Your task to perform on an android device: I need to replace the window hinges, so I want to search for a screwdriver on the Mega Hardware app.
Image 0: 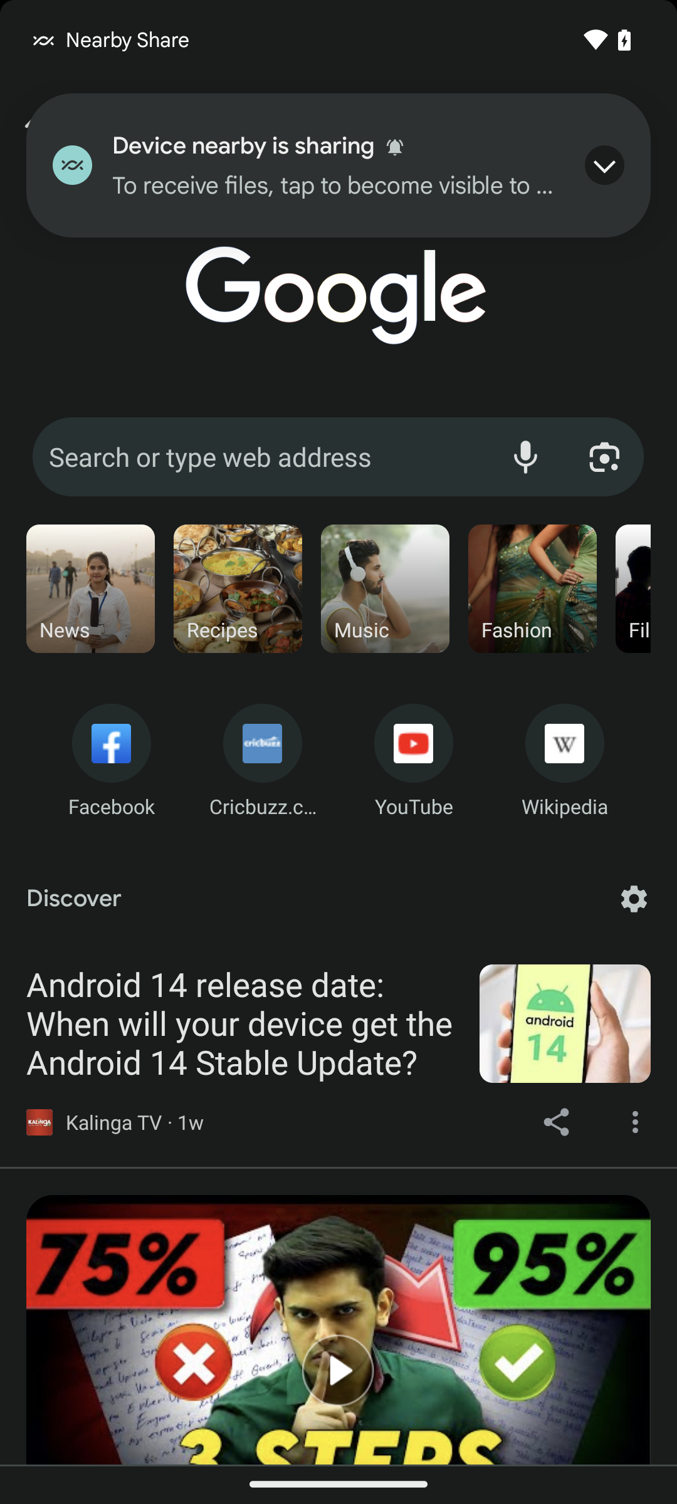
Open the Mega Hardware app
Step 0: open app "Mega Hardware"
Image 1: 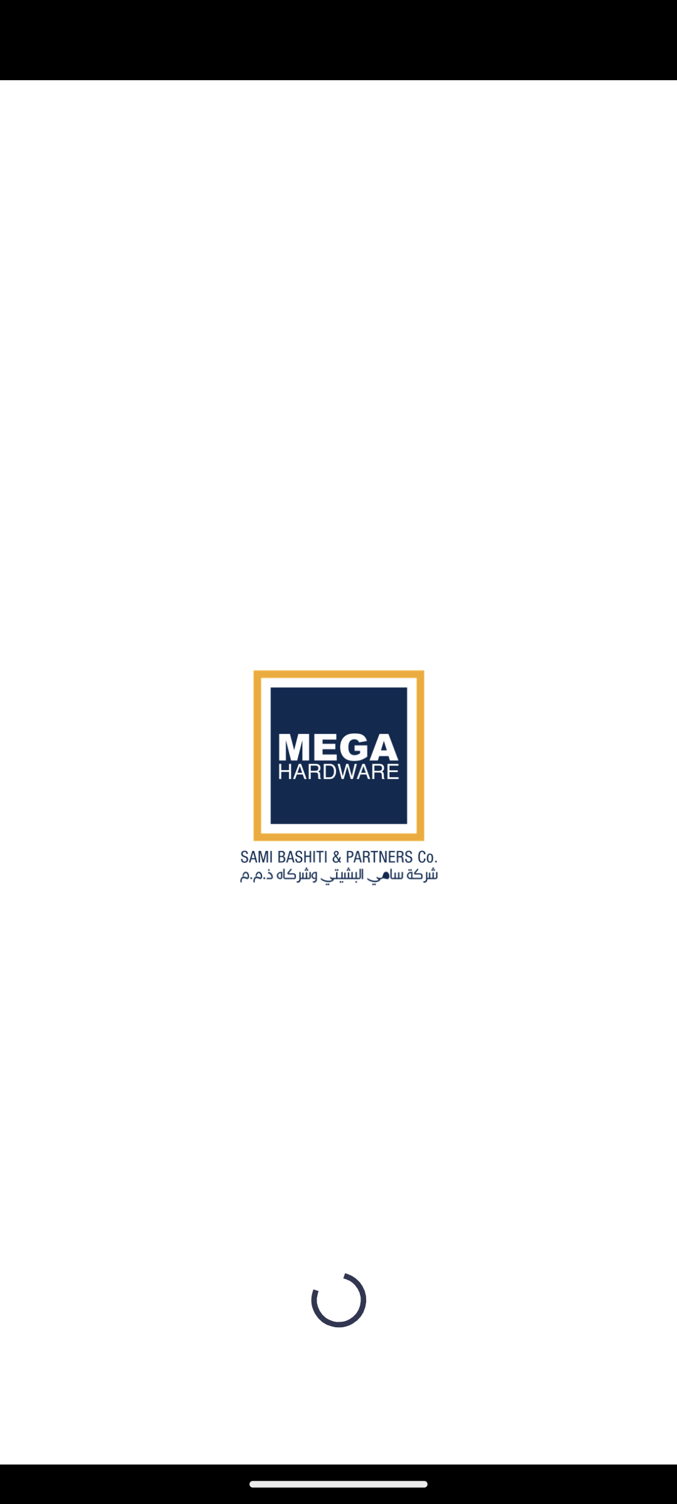
Open the Mega Hardware app
Step 1: wait
Image 2: 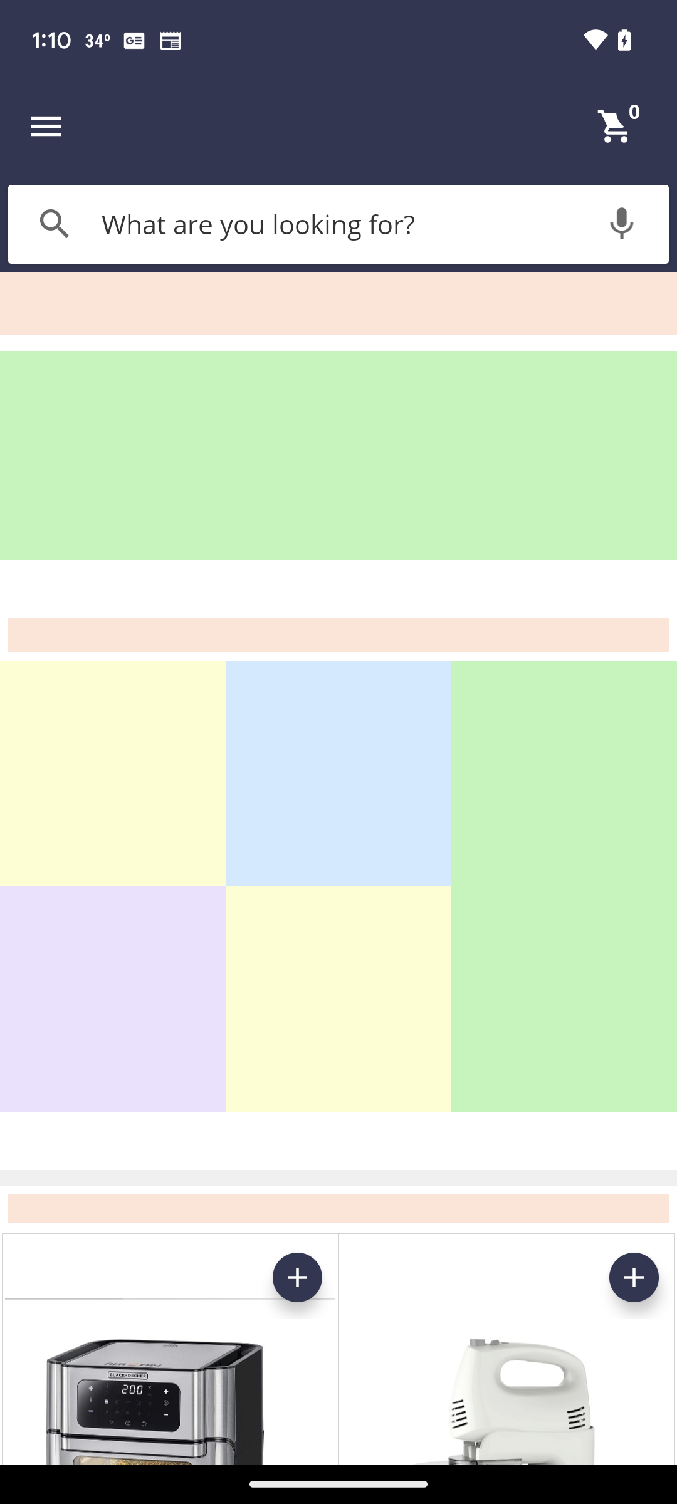
Click on the search bar at the top of the screen
Step 2: click (338, 224)
Image 3: 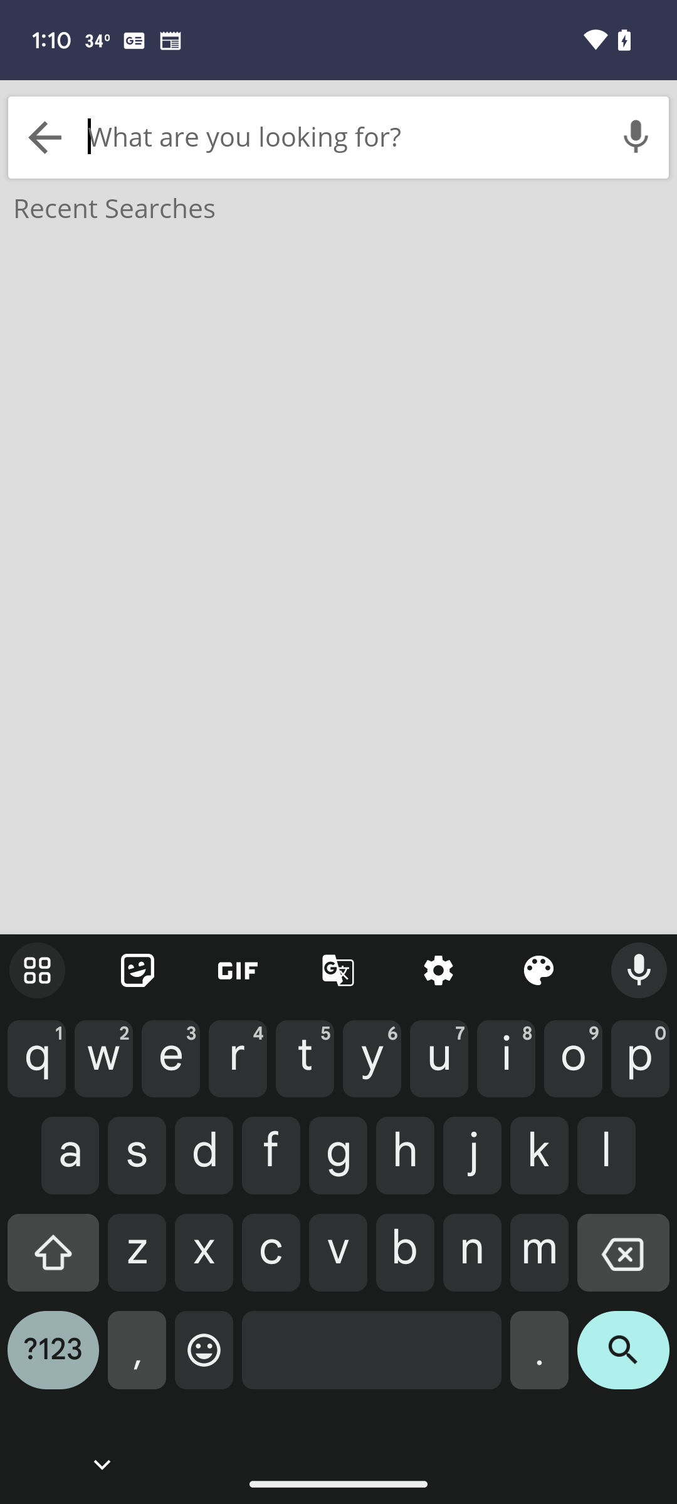
Search for screwdriver
Step 3: type "Screwdriver"
Image 4: 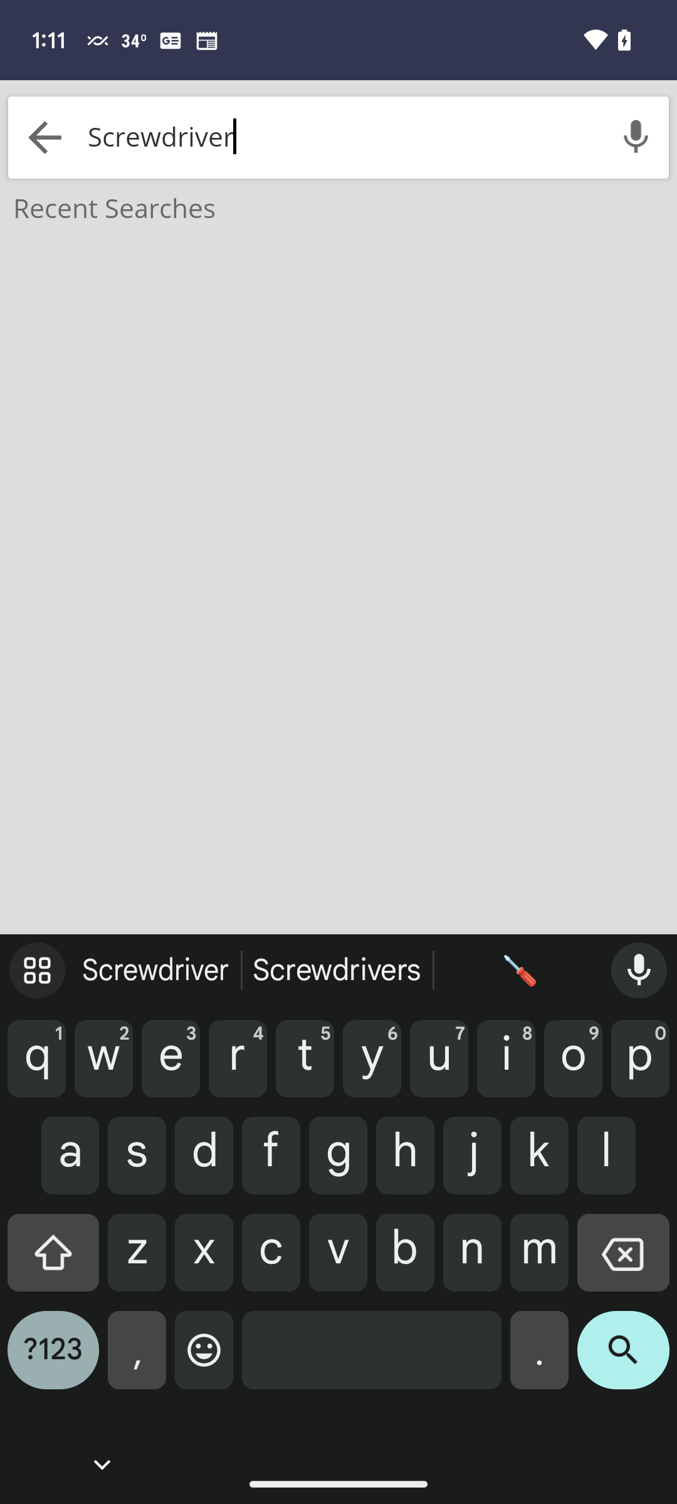
Click on the search icon on the keyboard
Step 4: click (623, 1360)
Image 5: 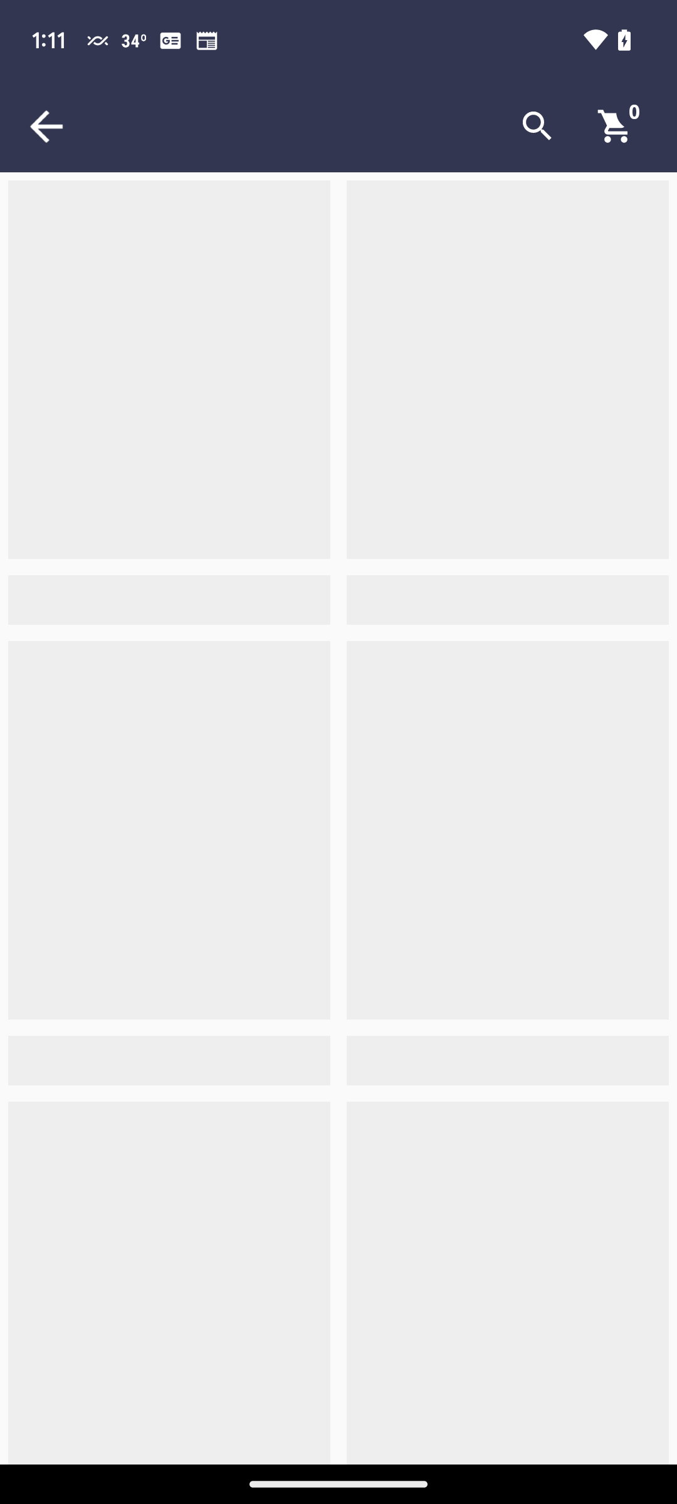
Click on the search icon on the keyboard
Step 5: wait